Your task to perform on an android device: Open spck Editor app, Replace h1 This is a Heading to This is a Header in gogle.txt file
Image 0: 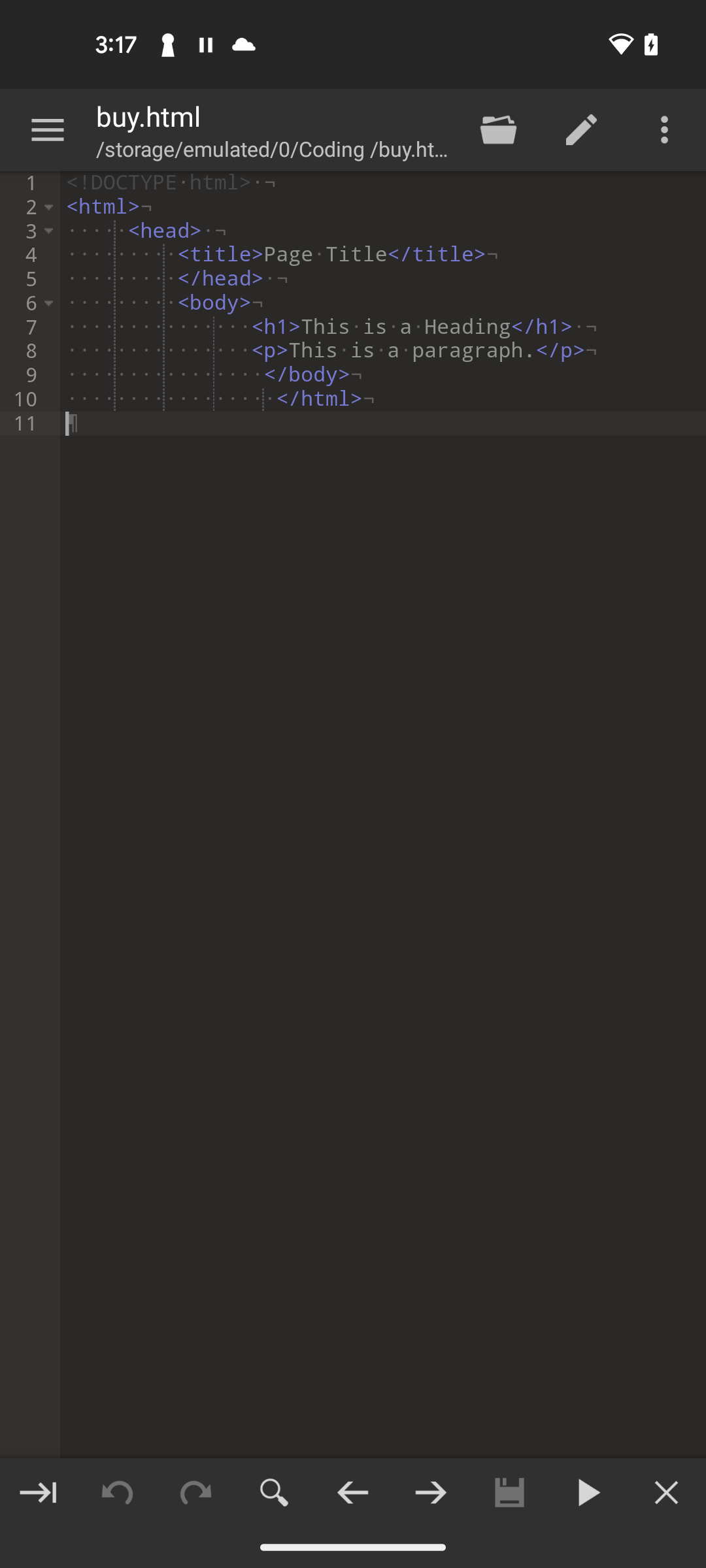
Open spck Editor app
Step 0: open app "Spck Editor"
Image 1: 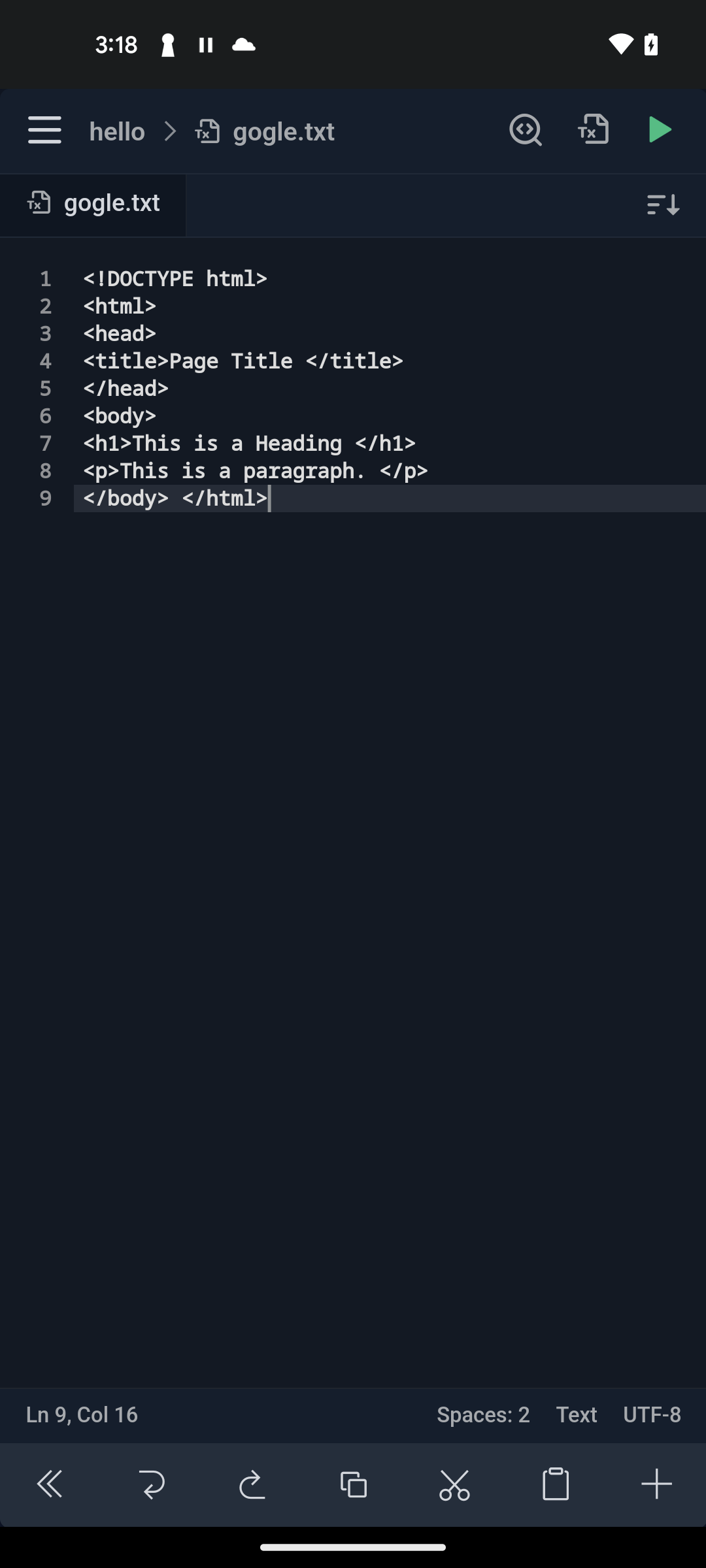
Click on the last of the h1 text This is a Heading
Step 1: click (395, 442)
Image 2: 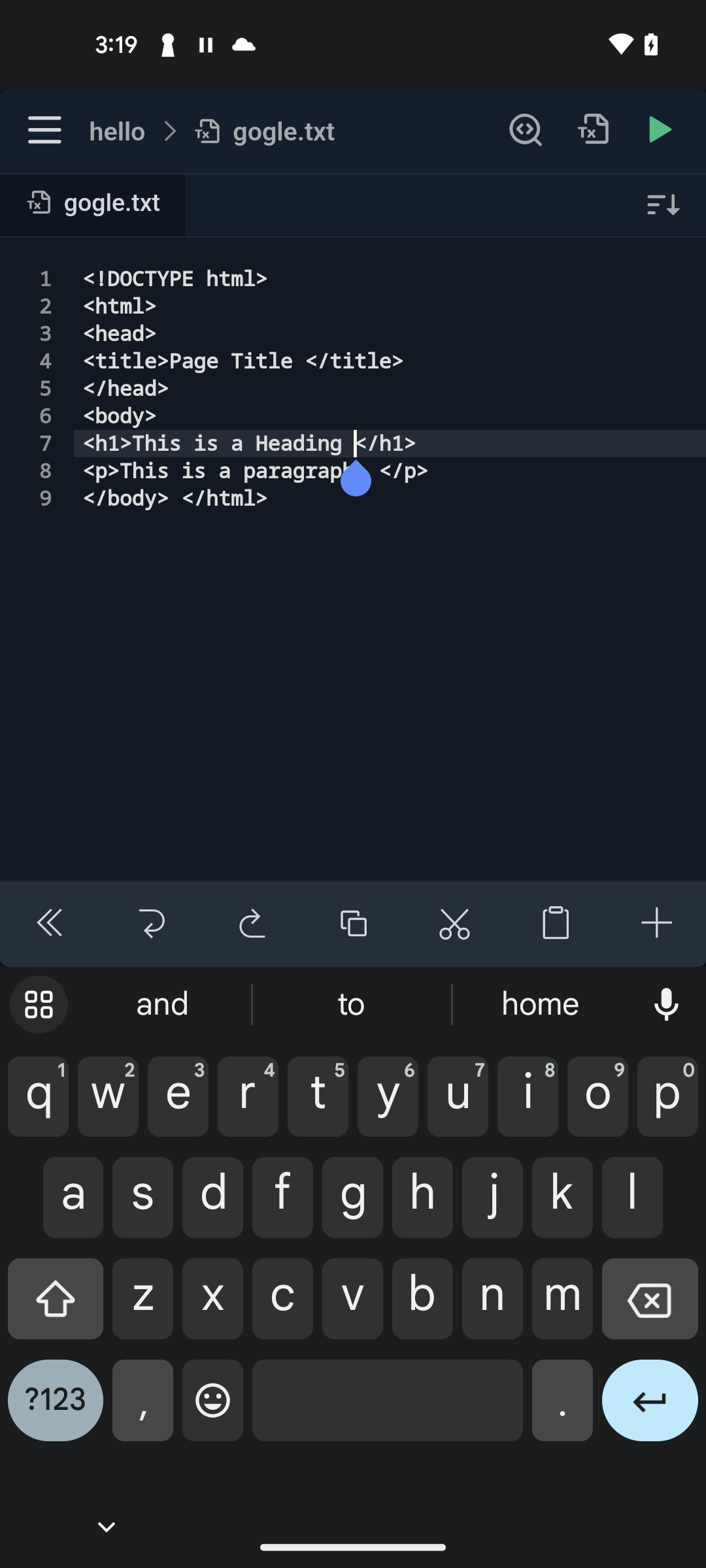
Click on the Back icon in the kyepad to remove ing text
Step 2: click (650, 1309)
Image 3: 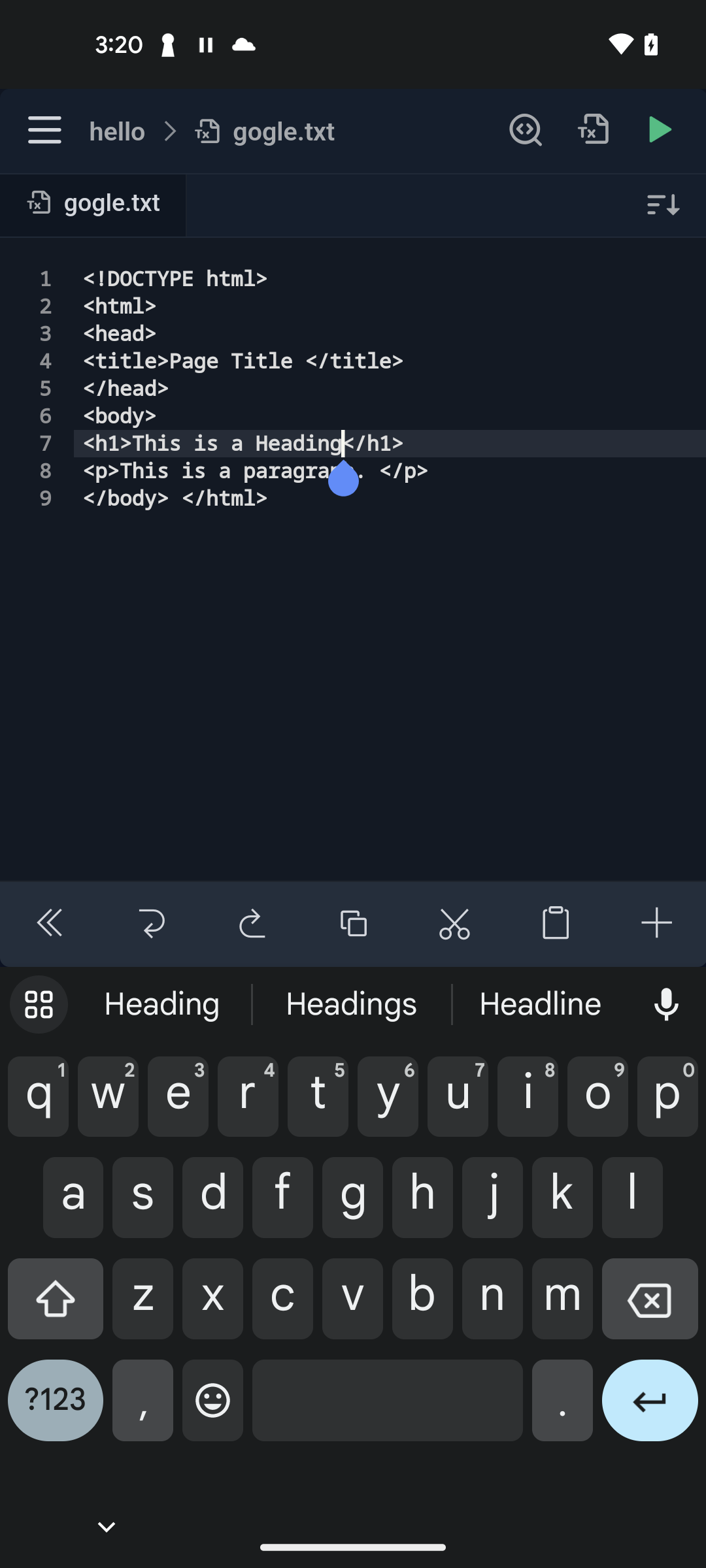
Click on the Back icon in the kyepad to remove ing text
Step 3: click (650, 1309)
Image 4: 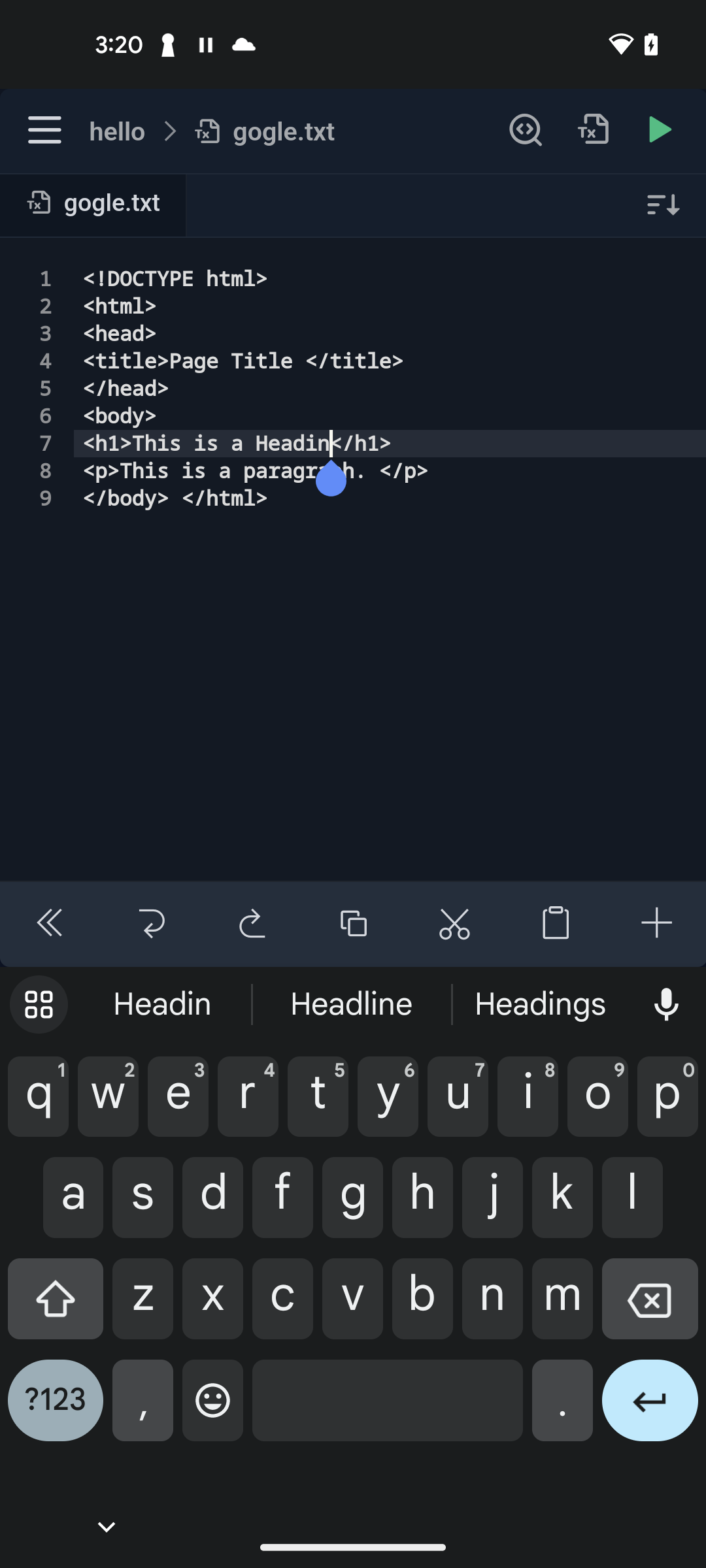
Click on the Back icon in the kyepad to remove ing text
Step 4: click (650, 1309)
Image 5: 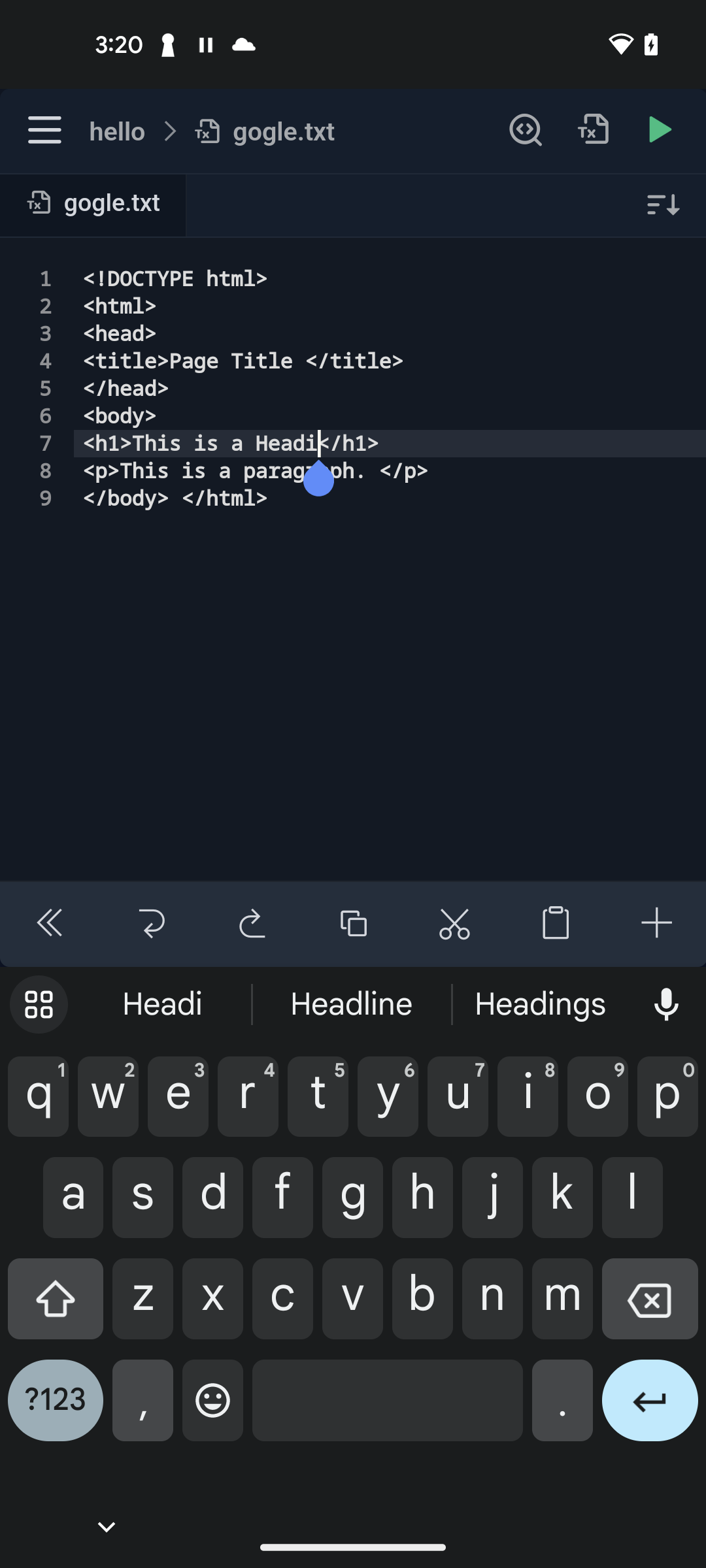
Click on the Back icon in the kyepad to remove ing text
Step 5: click (650, 1309)
Image 6: 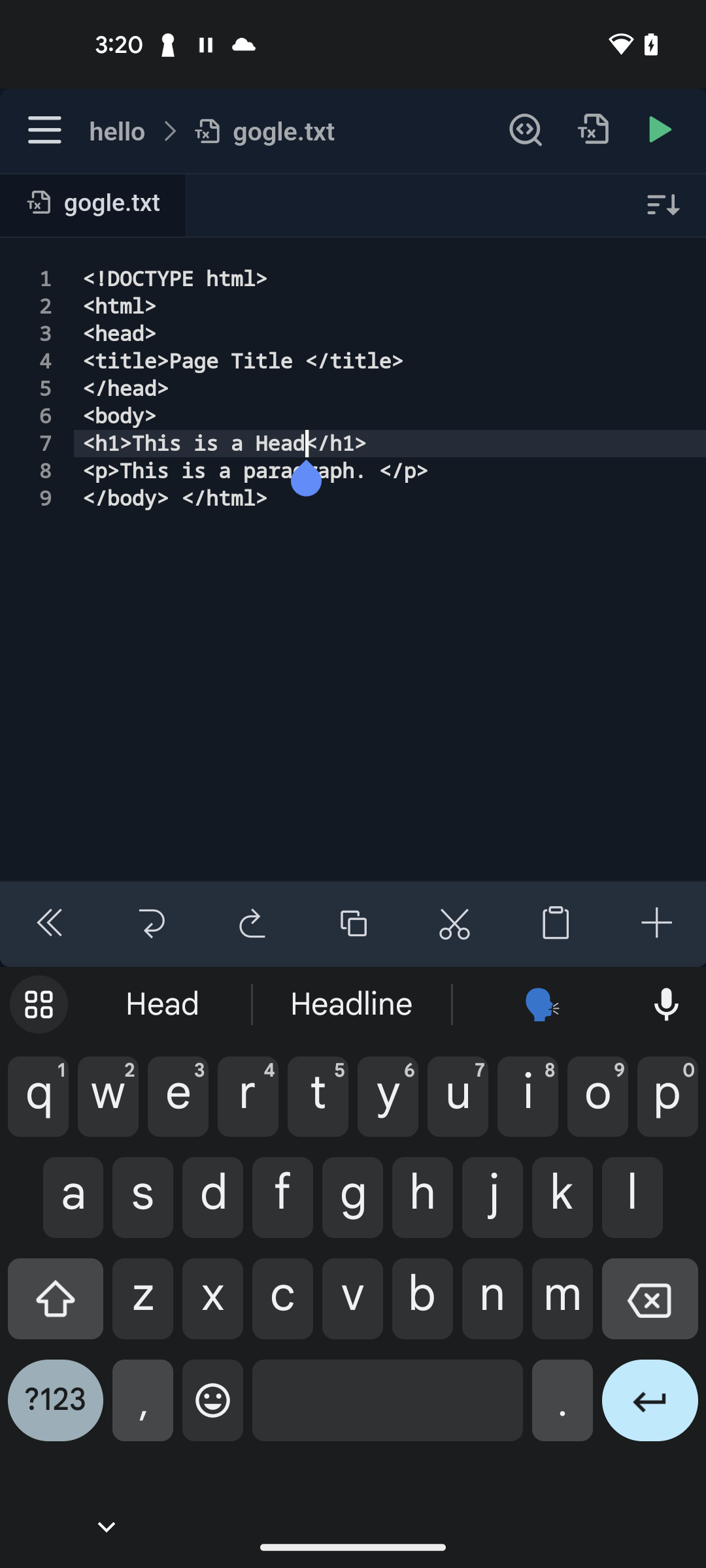
Click on the e latter in the keypad
Step 6: click (178, 1096)
Image 7: 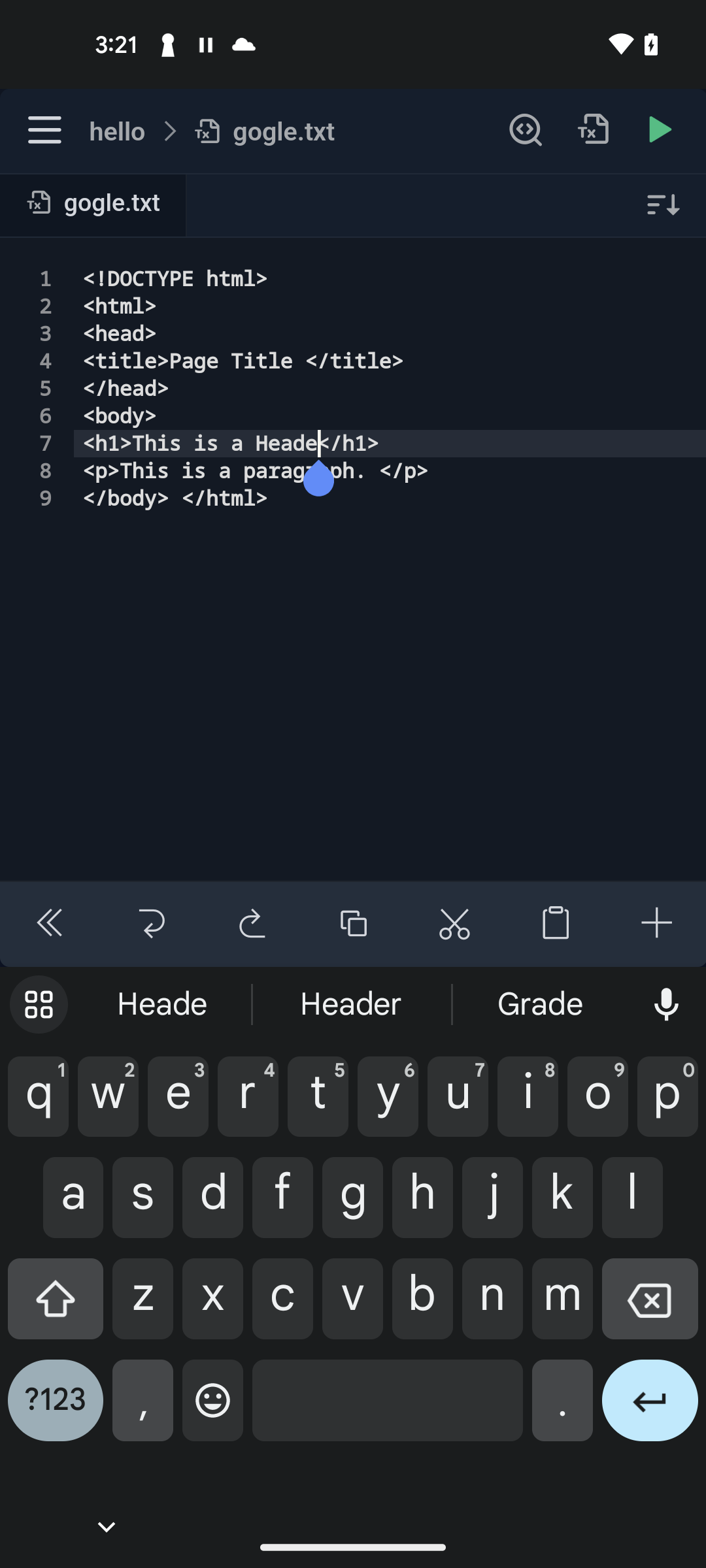
Click on the r latter in the keypad
Step 7: click (247, 1096)